Your task to perform on an android device: Using the Ubuy app, I would like to read the editorial reviews of the 10-Piece Magnetic Screwdrivers Set, 5 Phillips, and 5 Slotted.
Image 0: 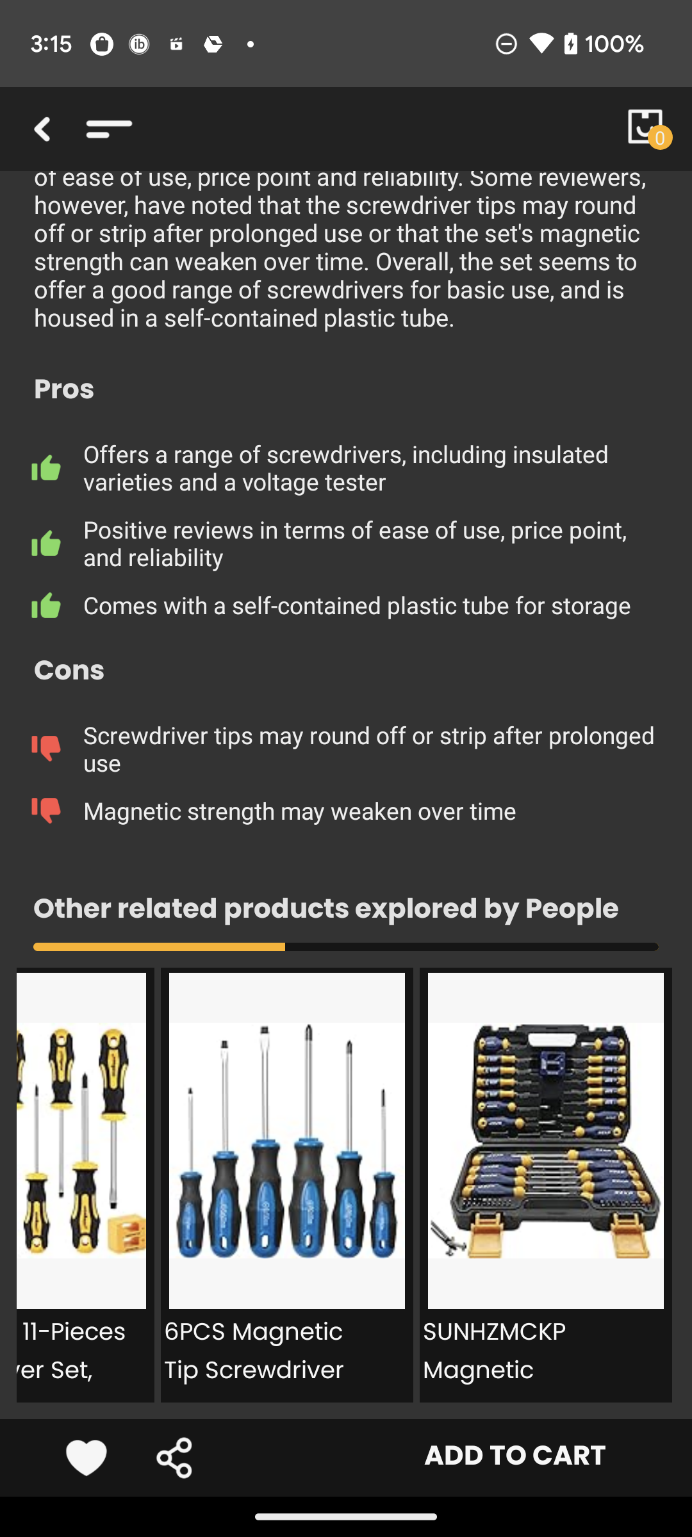
swipe down for editorial review
Step 0: scroll up